Your task to perform on an android device: Open Sketchbook app, Add text to the sketch as I win
Image 0: 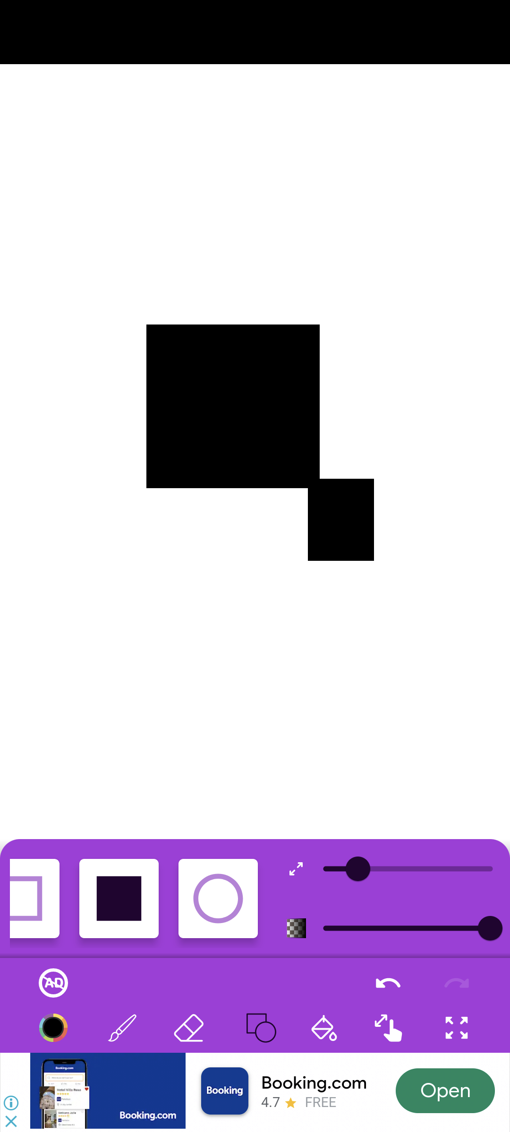
Open Sketchbook app
Step 0: open app "Sketchbook"
Image 1: 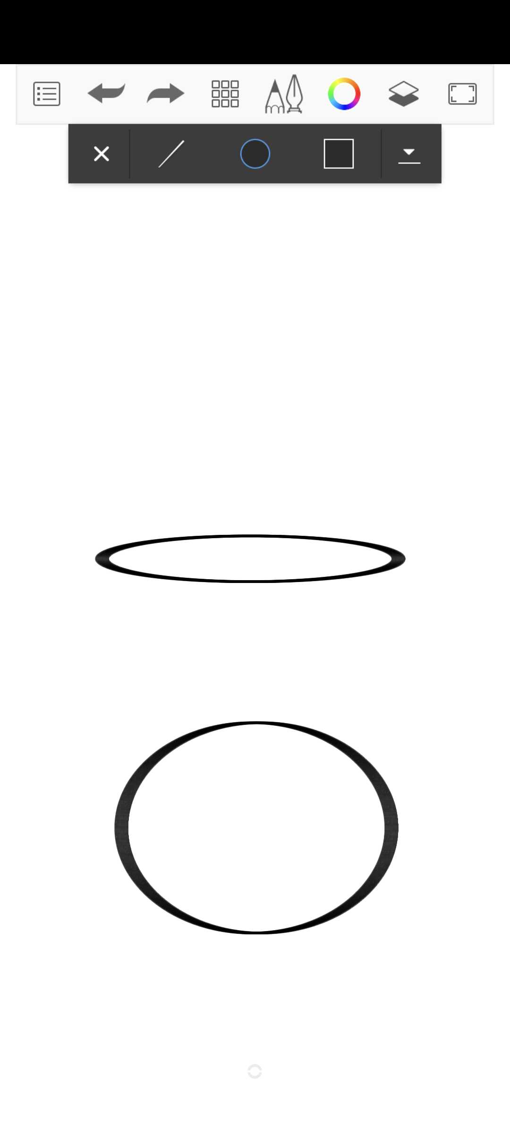
Click on the More icon at the top of the screen
Step 1: click (229, 100)
Image 2: 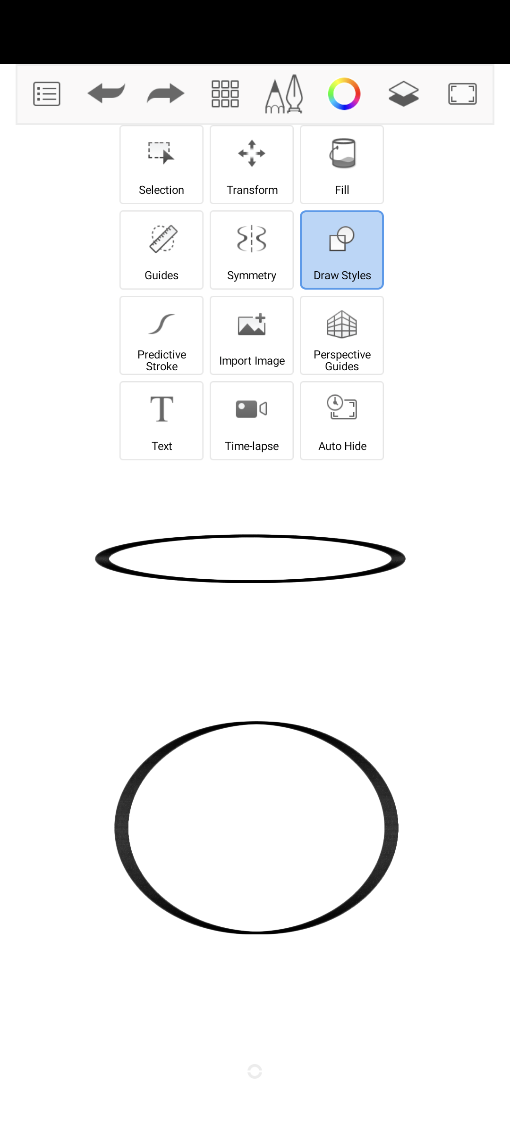
Select the Text option
Step 2: click (158, 401)
Image 3: 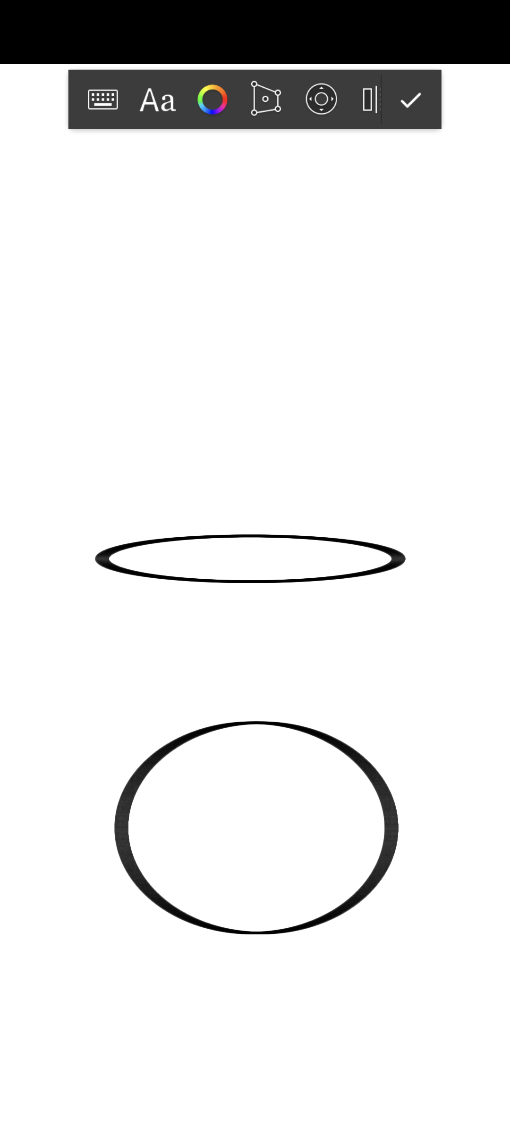
Click on the Type Text icon at the top left corner of the screen
Step 3: click (99, 100)
Image 4: 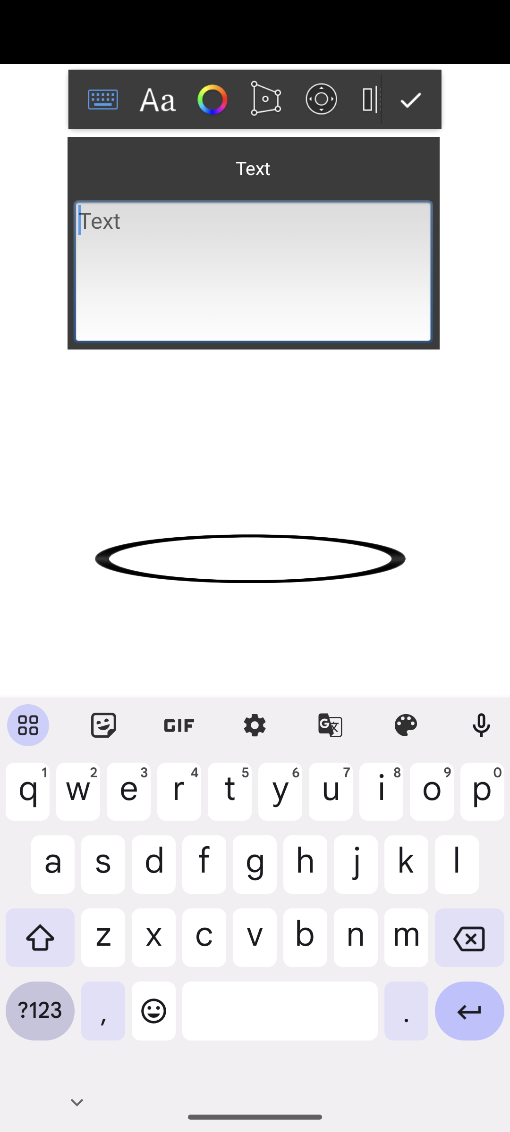
Add text as I win
Step 4: type "I win"
Image 5: 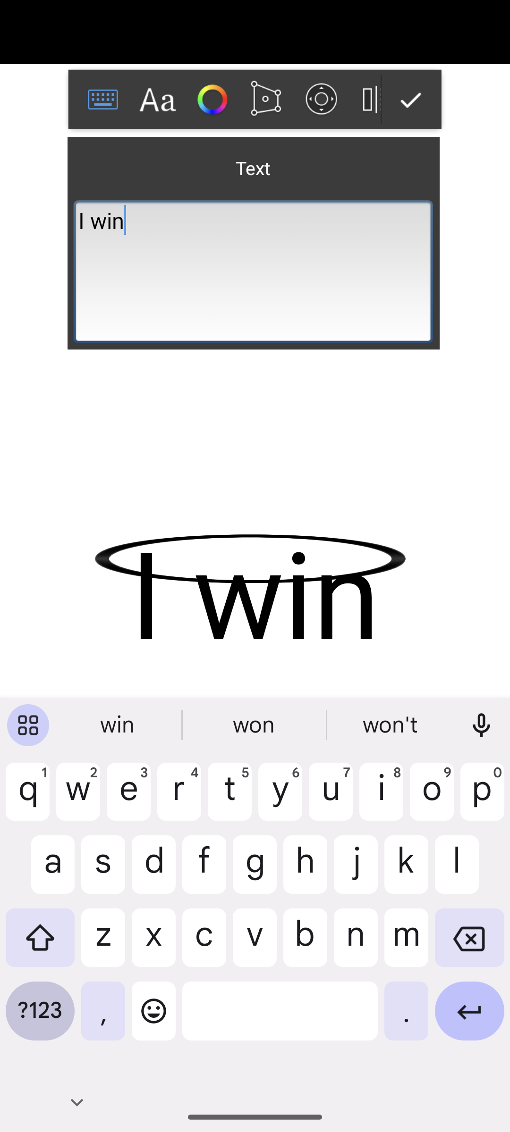
Click on the Tick icon at the top right corner of the screen
Step 5: click (408, 98)